Your task to perform on an android device: To share the Maria Rossi document with my mother, bianca.rossi1967@gmail.com, I would like to use the Google365(Office) app.
Image 0: 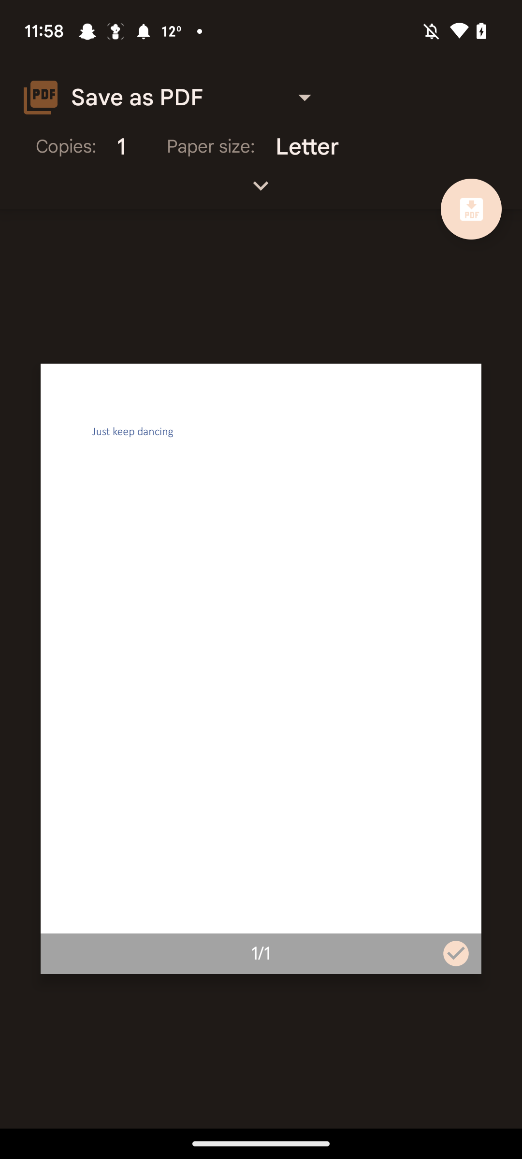
Go back to the previous page
Step 0: press back button
Image 1: 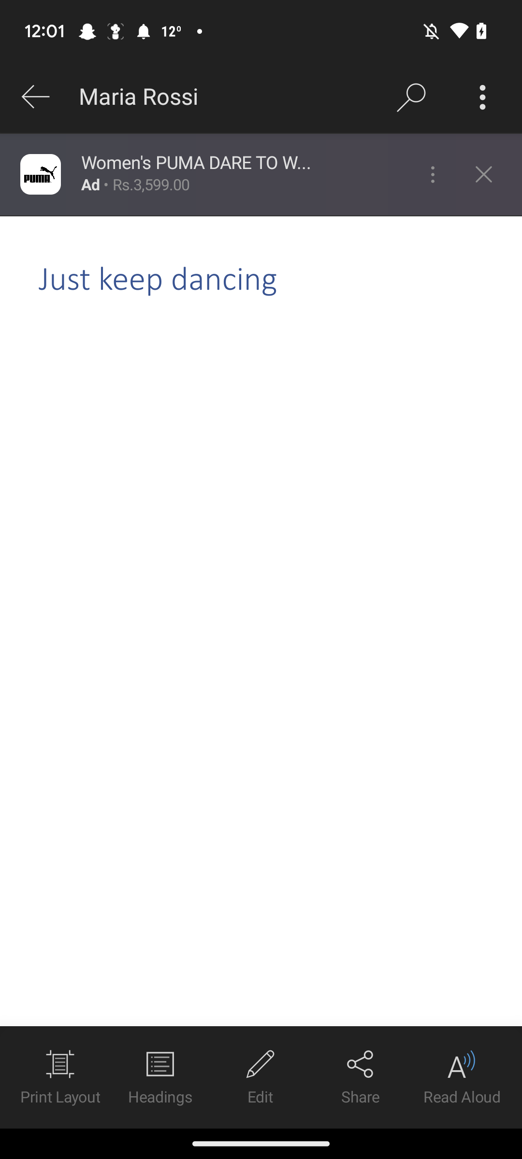
Click on share icon at the top at the bottom of right corner
Step 1: click (361, 1077)
Image 2: 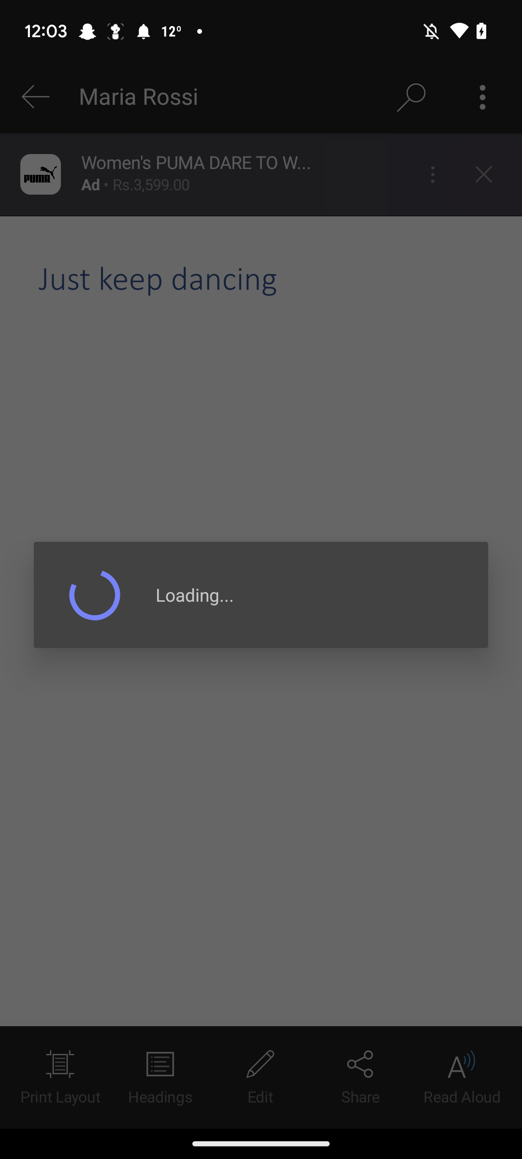
Click on share icon at the top at the bottom of right corner
Step 2: wait
Image 3: 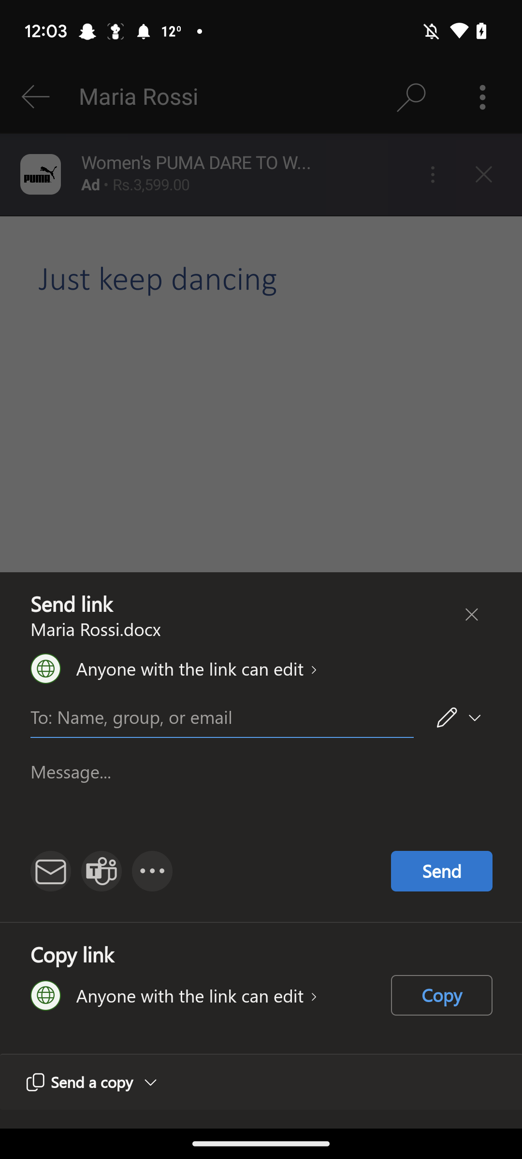
Add email bianca.rossi1967@gmail.com
Step 3: wait
Image 4: 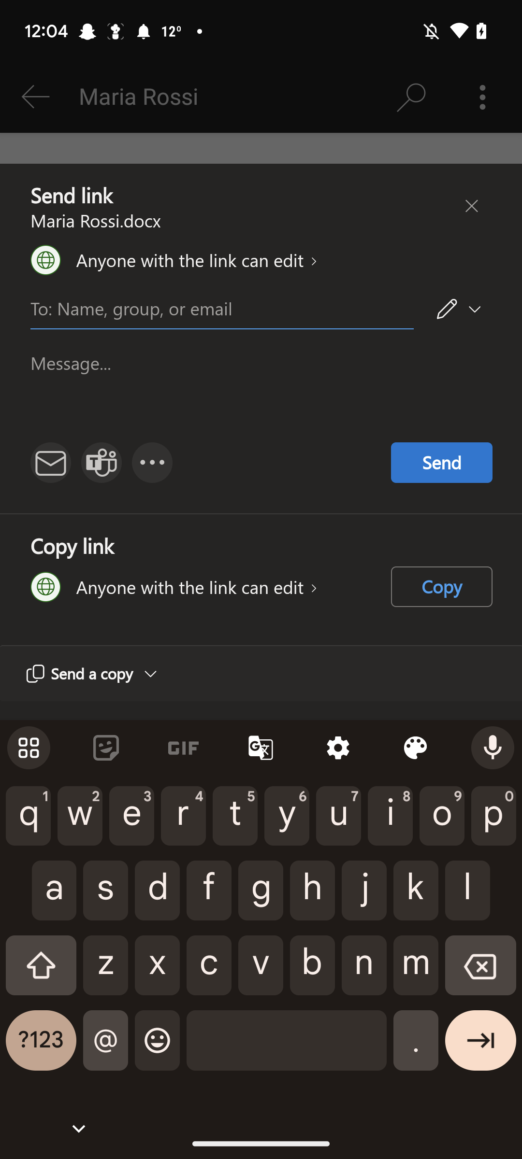
Add email bianca.rossi1967@gmail.com
Step 4: type "bianca.rossi1967@gmail.com"
Image 6: 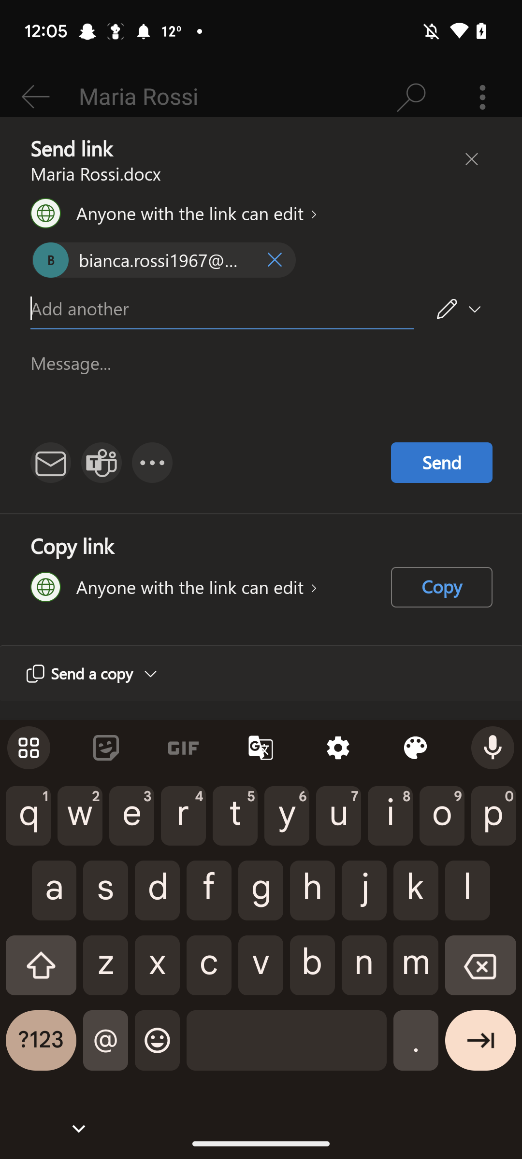
Click on Send button
Step 6: click (442, 462)